Your task to perform on an android device: Use the Moglix app to find the Spanner in the Hand Tools Spanners Category.
Image 0: 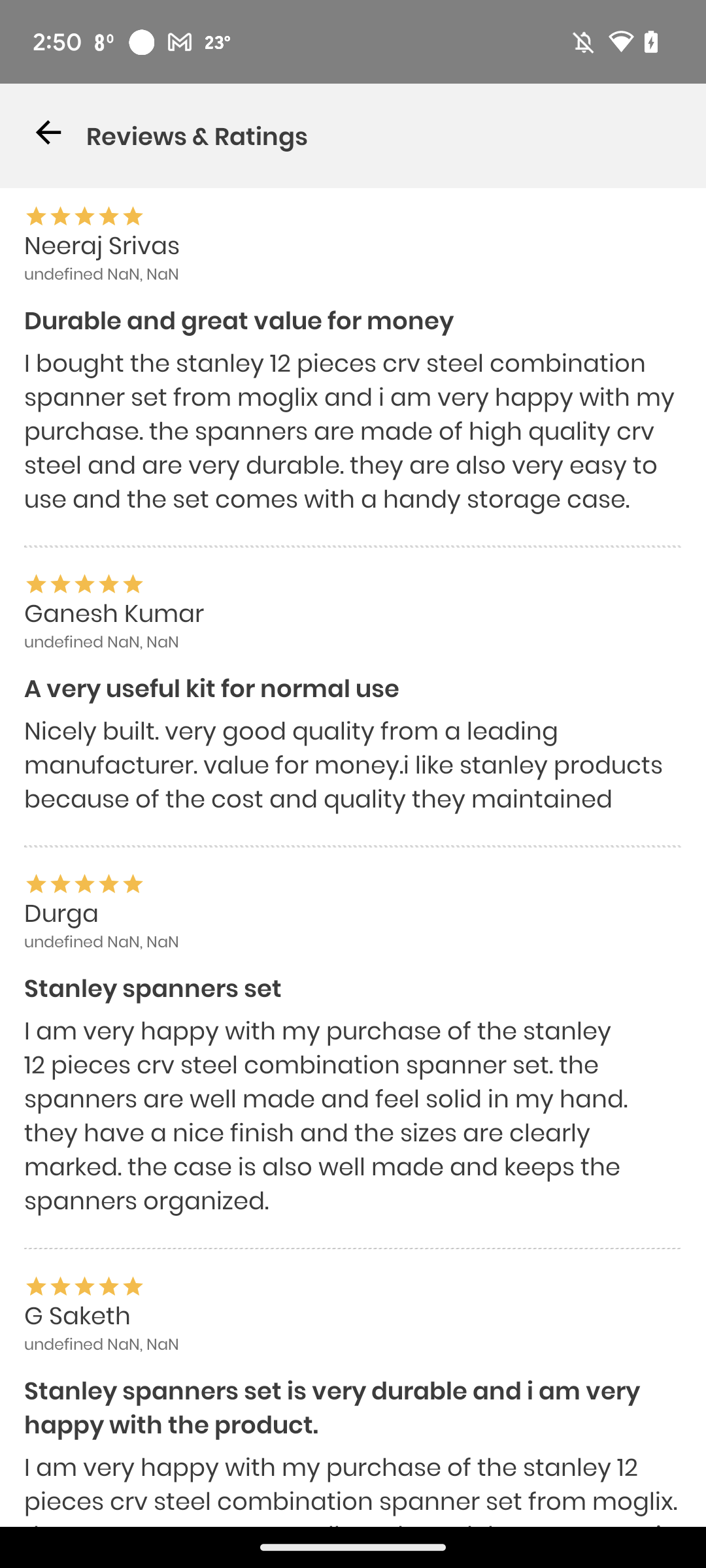
Go back to the previous page
Step 0: press back button
Image 1: 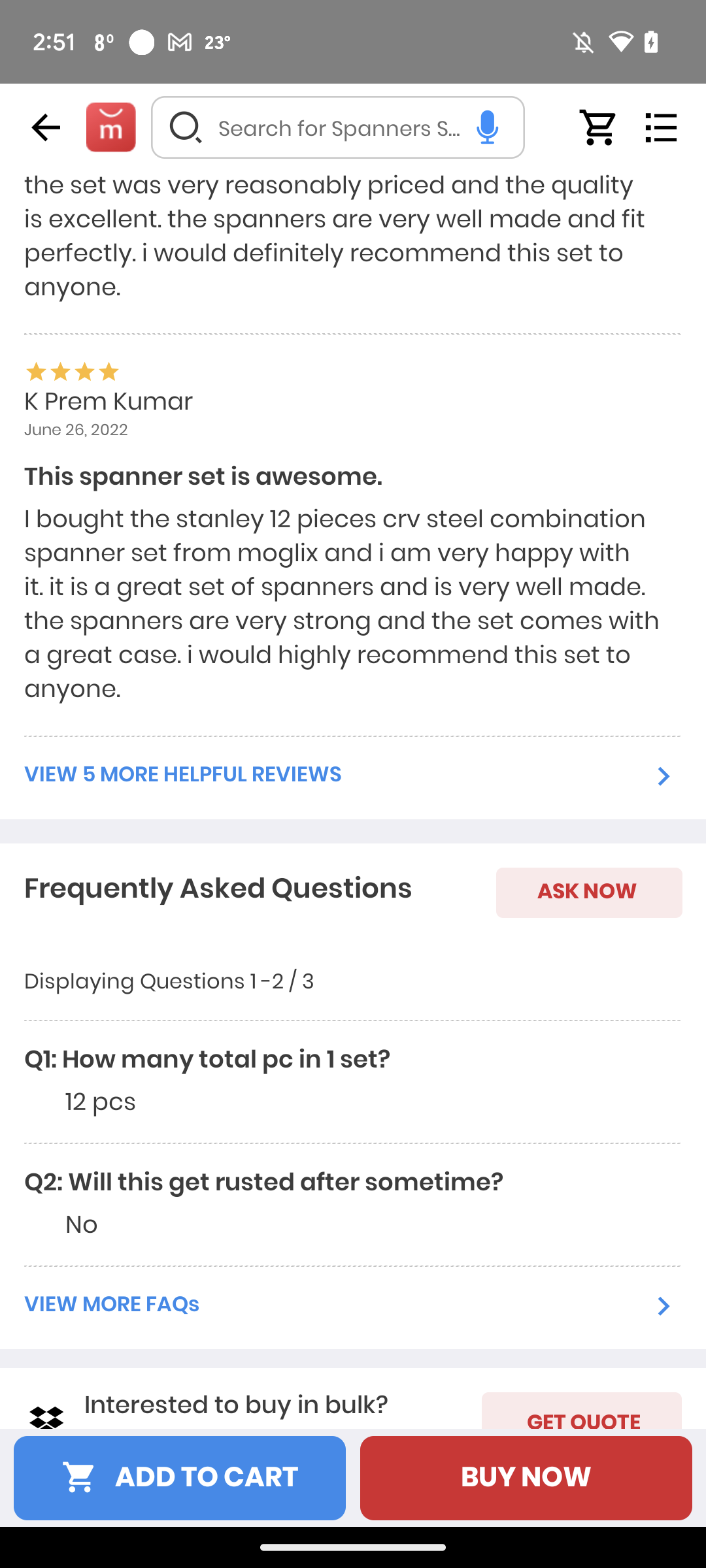
Go back to the previous page
Step 1: press back button
Image 2: 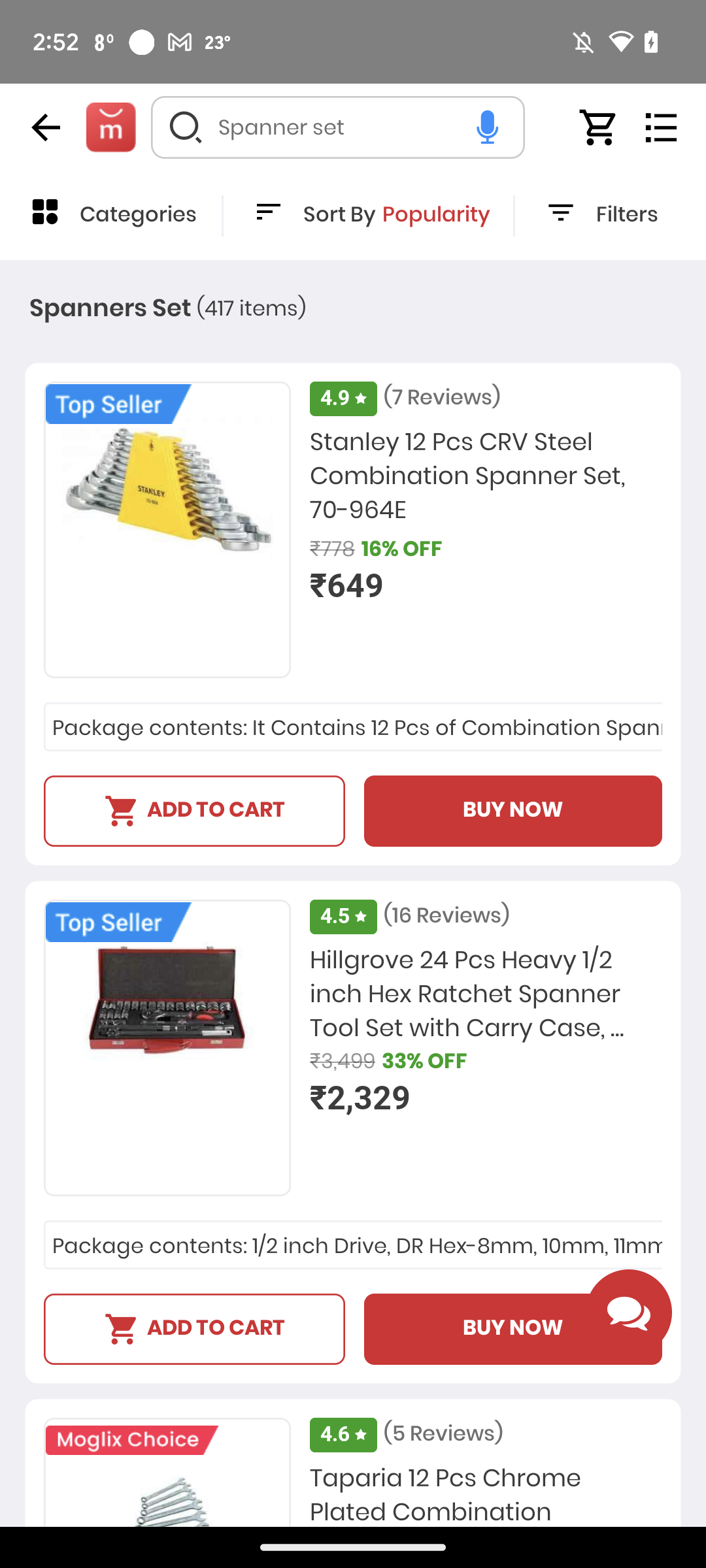
Click on categories to see the  Hand Tools Spanners
Step 2: click (138, 216)
Image 3: 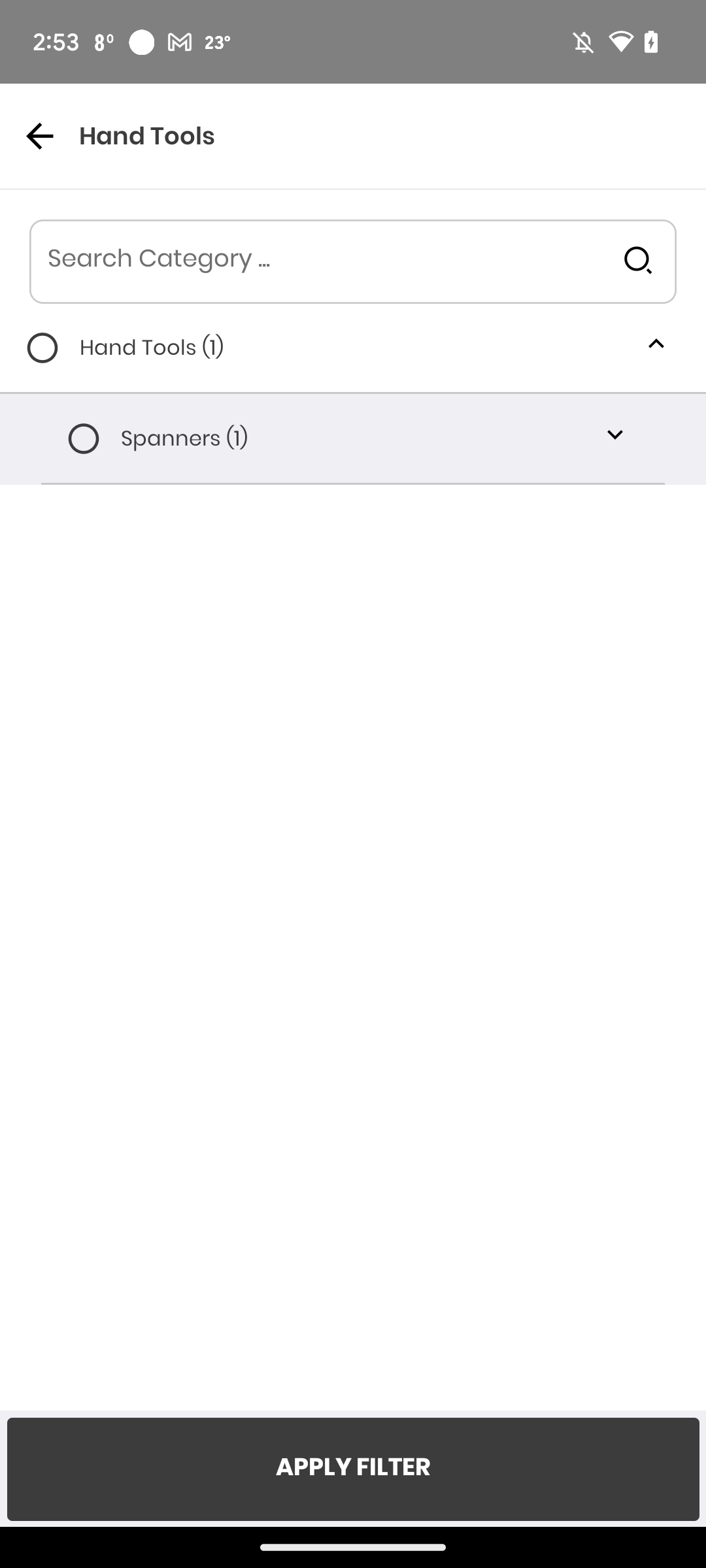
Click on spanners
Step 3: click (84, 438)
Image 4: 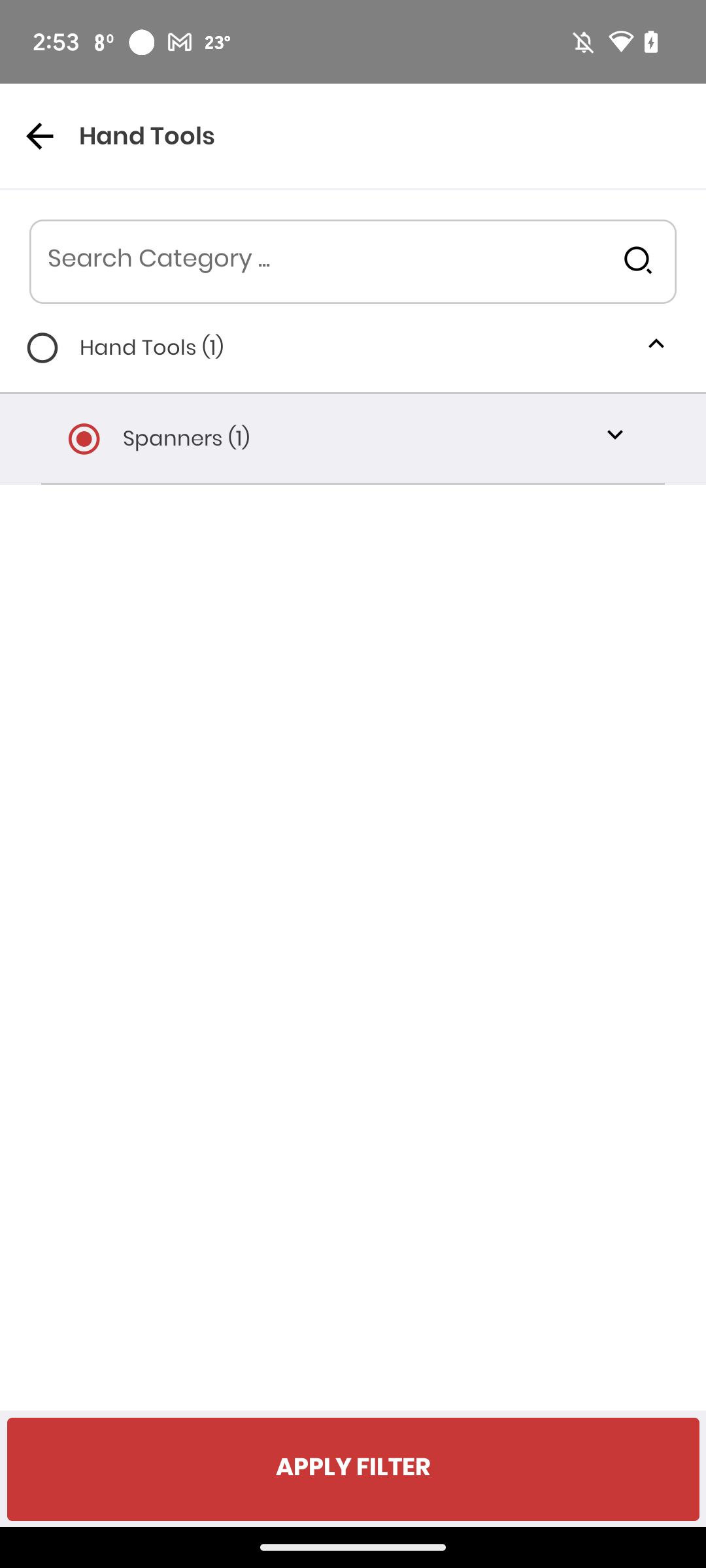
Click on Apply filter
Step 4: click (353, 1469)